Your task to perform on an android device: I want to plan my itinerary on the Google app, so for my Berlin trip, save the The Mercure Hotel Berlin Wittenbergplatz for my stay in Berlin.
Image 0: 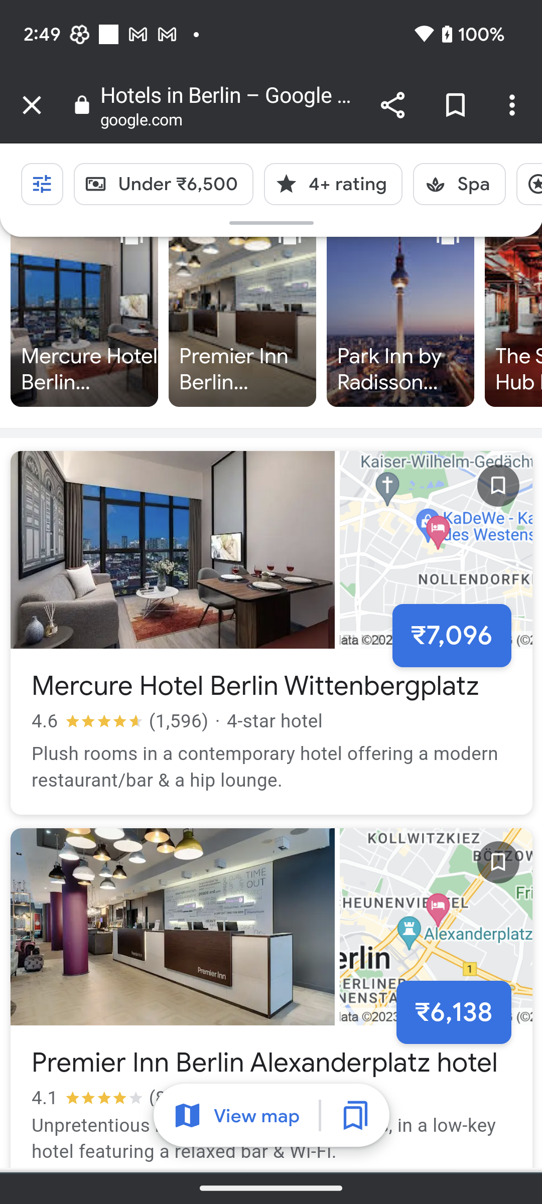
Click on the save icon of the Mercure Hotel Berlin Wittenbergplatz to save this hotel.
Step 0: click (497, 485)